Your task to perform on an android device: I want to check out MOXY NYC Times square hotel details via the Kayak app since it looks attractive based on the profile.
Image 0: 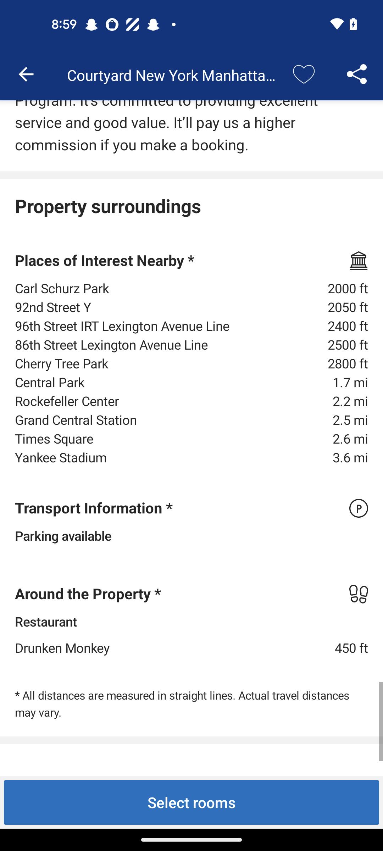
open the kayak app
Step 0: open app "KAYAK"
Image 1: 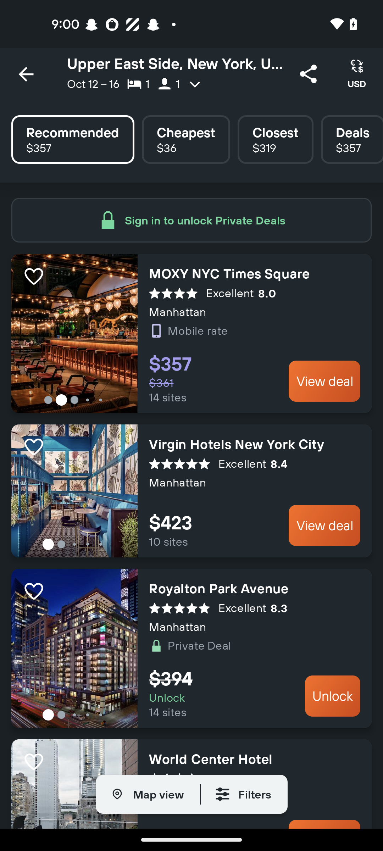
Click on the MOXY NYC Times square option 
Step 1: click (198, 330)
Image 2: 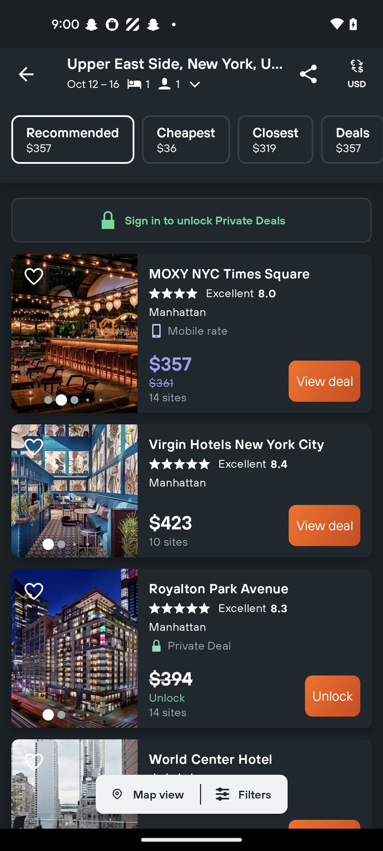
Click on the MOXY NYC Times square option 
Step 2: click (74, 333)
Image 3: 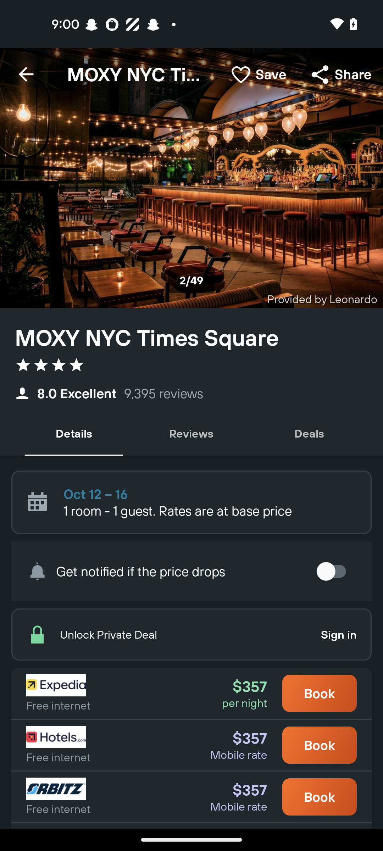
Swipe up 
Step 3: scroll down
Image 4: 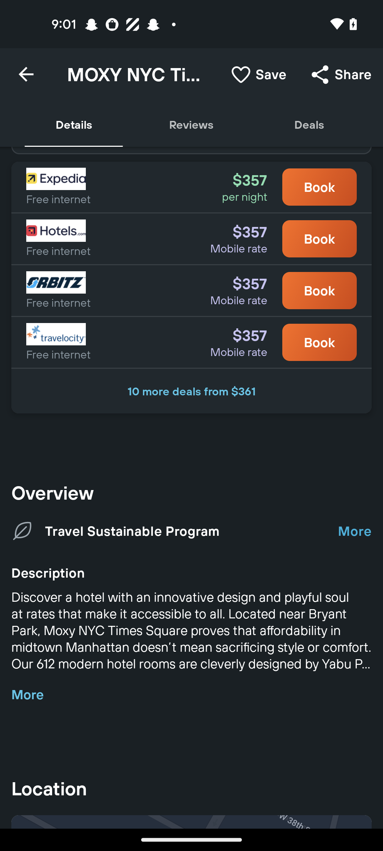
Swipe up 
Step 4: scroll down
Image 5: 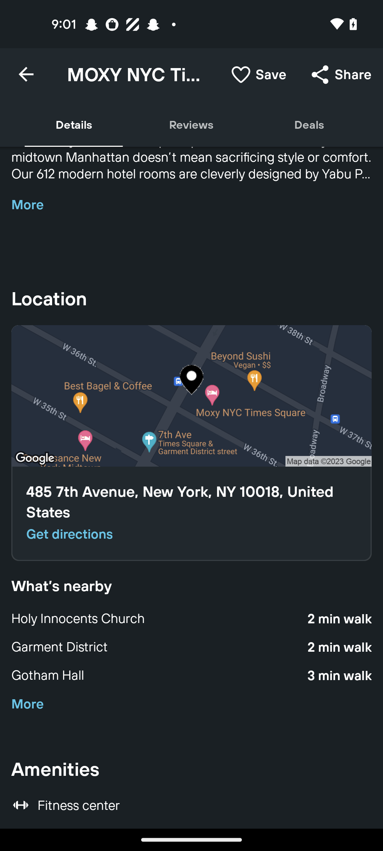
Swipe up 
Step 5: scroll down